Your task to perform on an android device: I want to download a resume file from Google Drive.
Image 0: 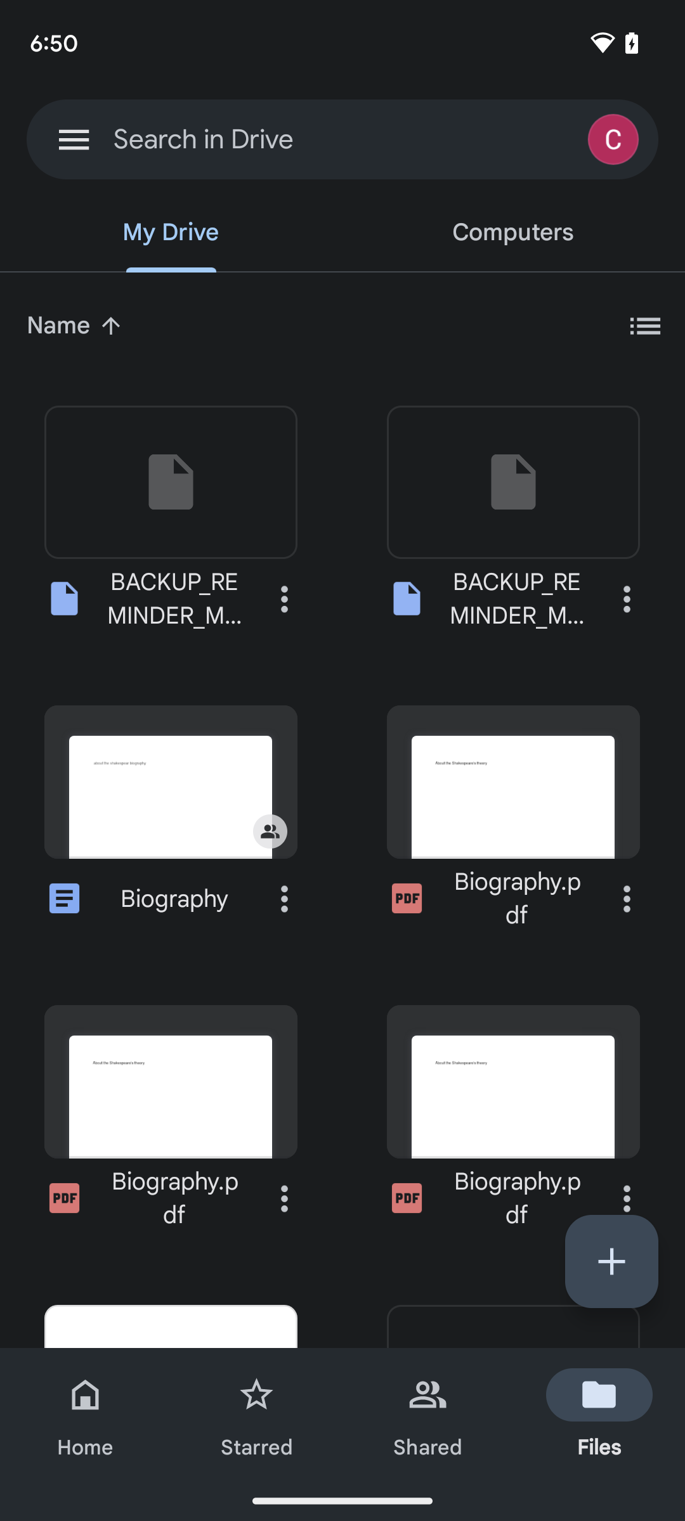
Open the Google Drive
Step 0: wait
Image 1: 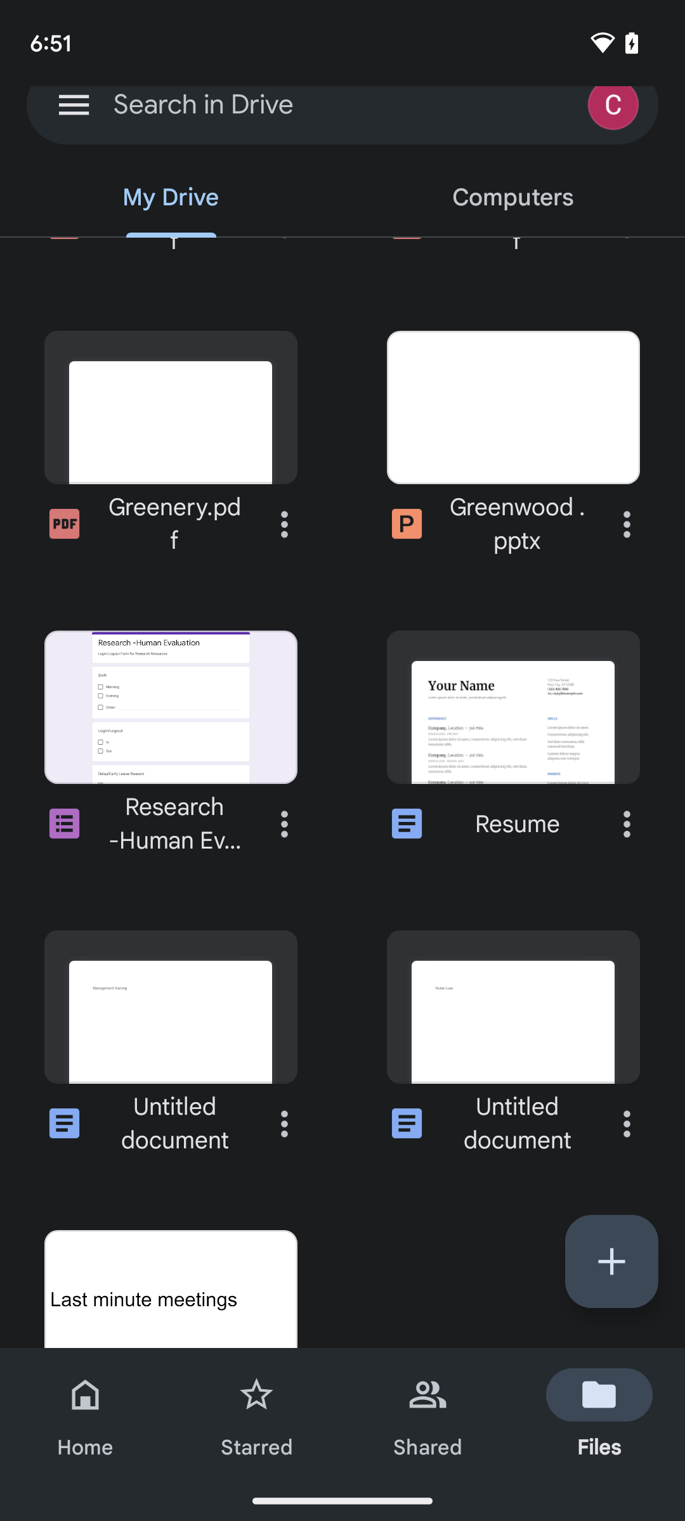
Tap on the three dots present on the side of the resume.
Step 1: click (497, 743)
Image 2: 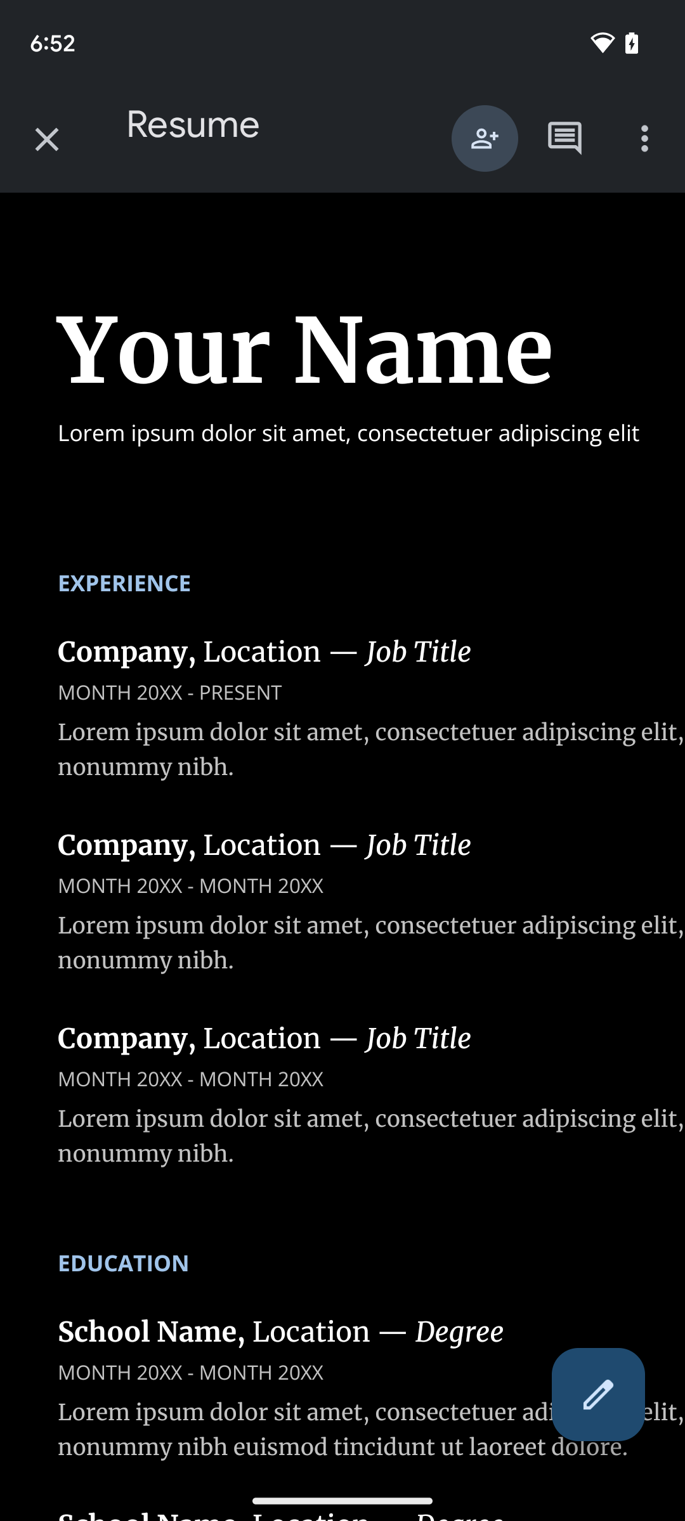
Tap on the three dots present on the side of the resume.
Step 2: wait
Image 3: 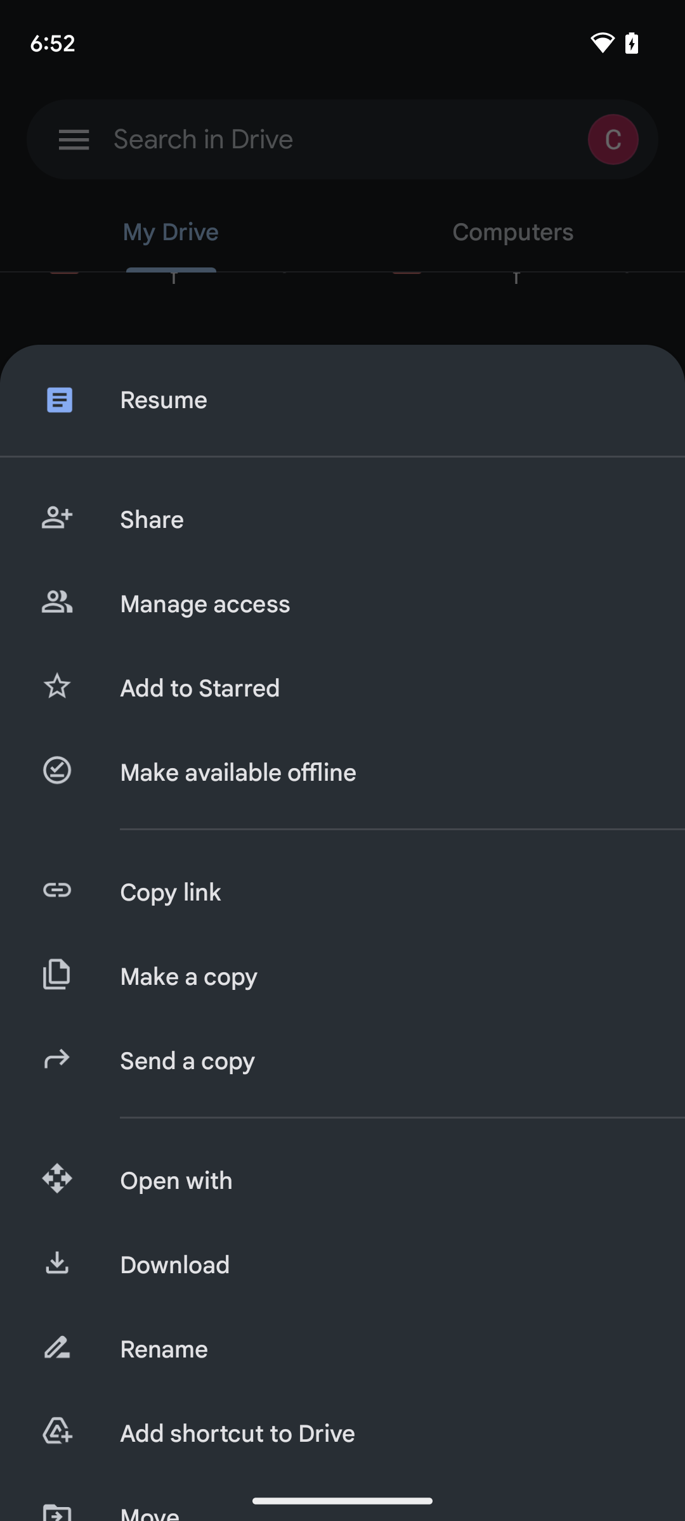
Tap on download.
Step 3: click (382, 1265)